Your task to perform on an android device: Open the ClockBuddy app and pause the timer
Image 0: 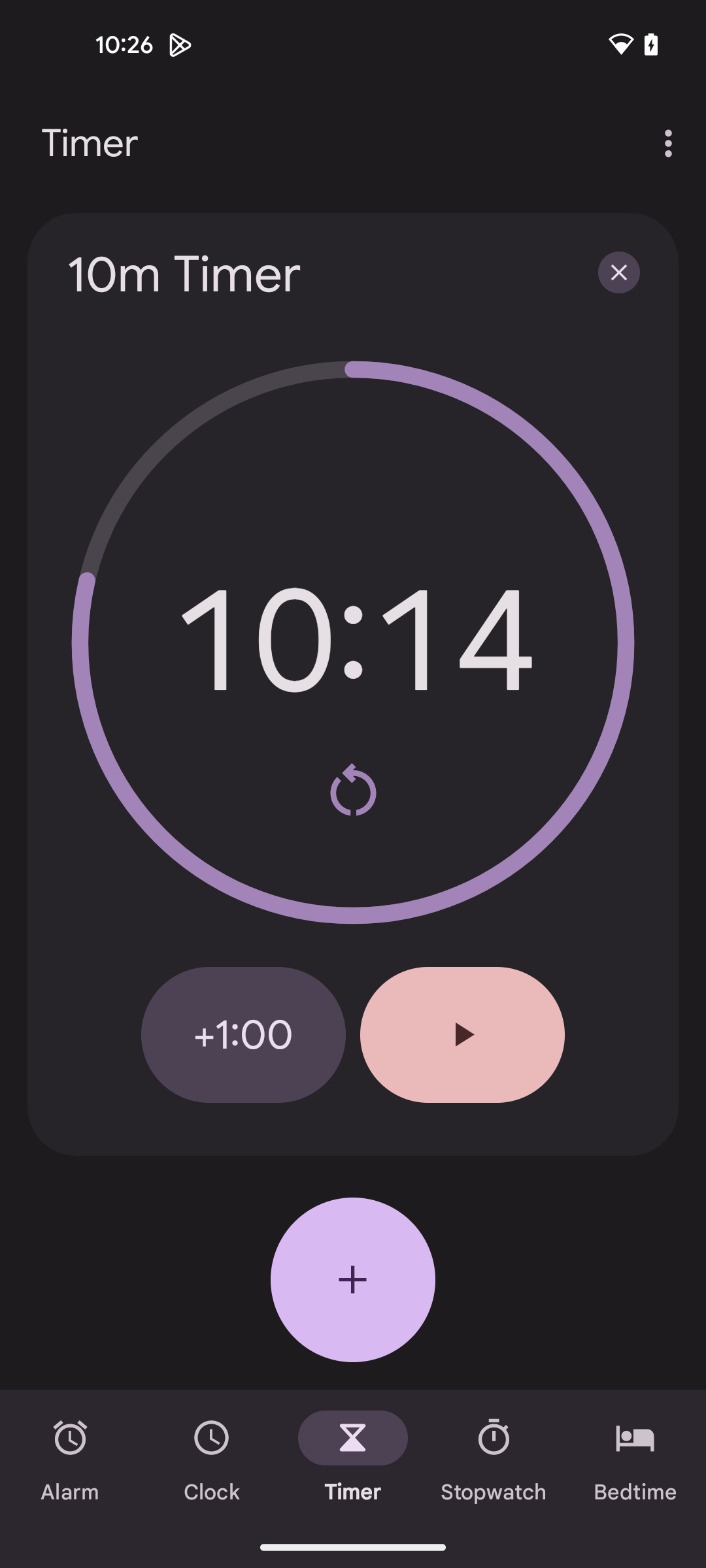
Open the ClockBuddy app
Step 0: open app "ClockBuddy"
Image 1: 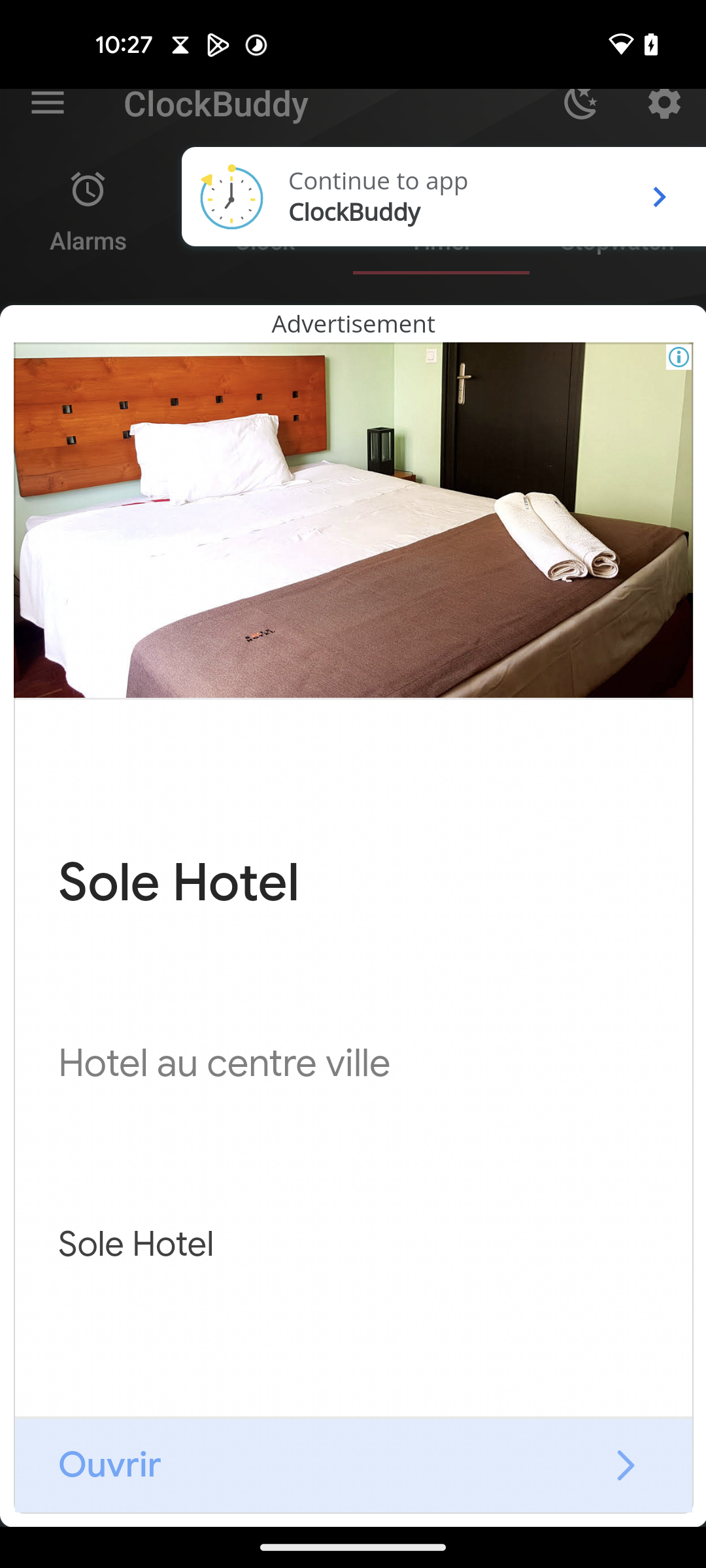
Click on the Continue to app
Step 1: click (378, 181)
Image 2: 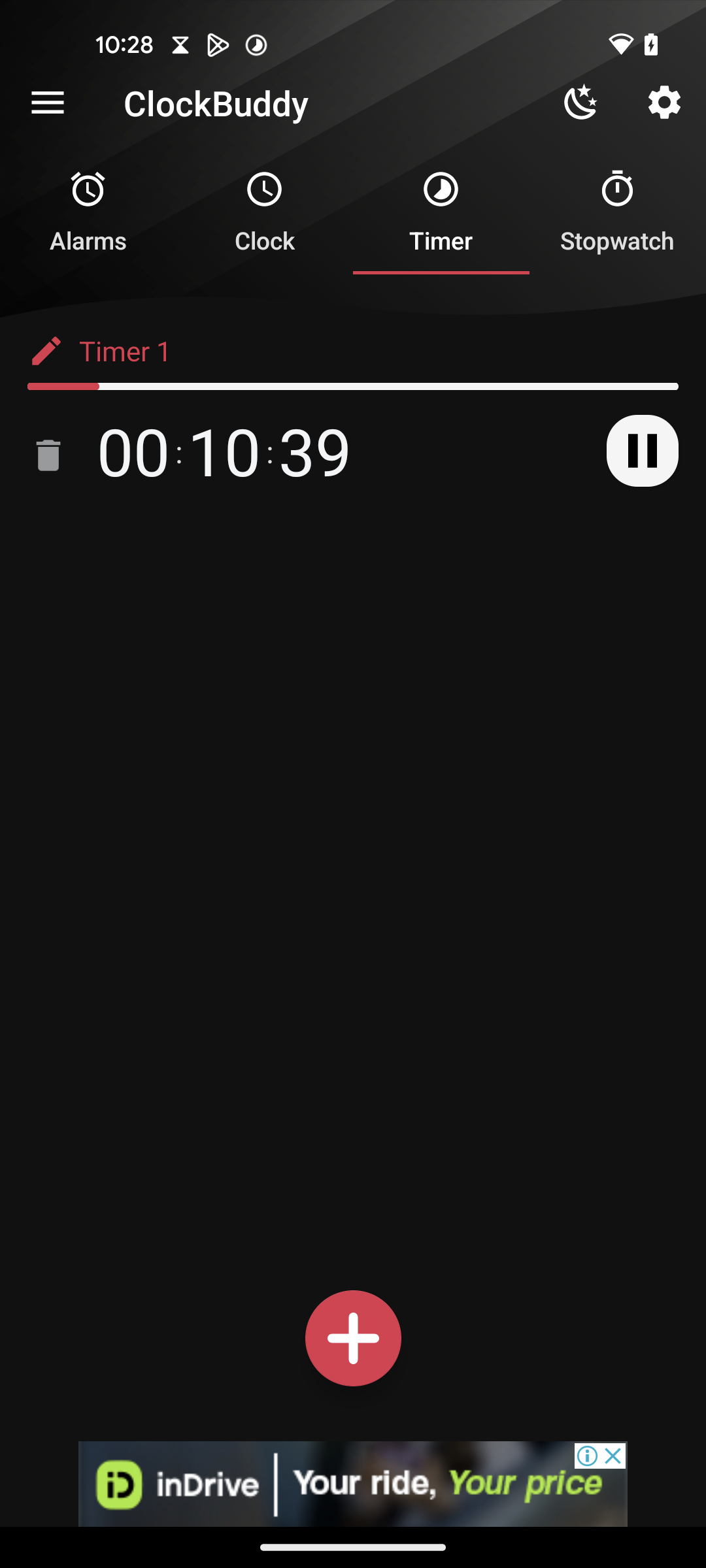
Click on the Pause button
Step 2: click (642, 455)